Your task to perform on an android device: In the Baby Tracker baby app, Track the Sia's growth with the birthdate of January 1, 2022, and weight of 2kg.
Image 0: 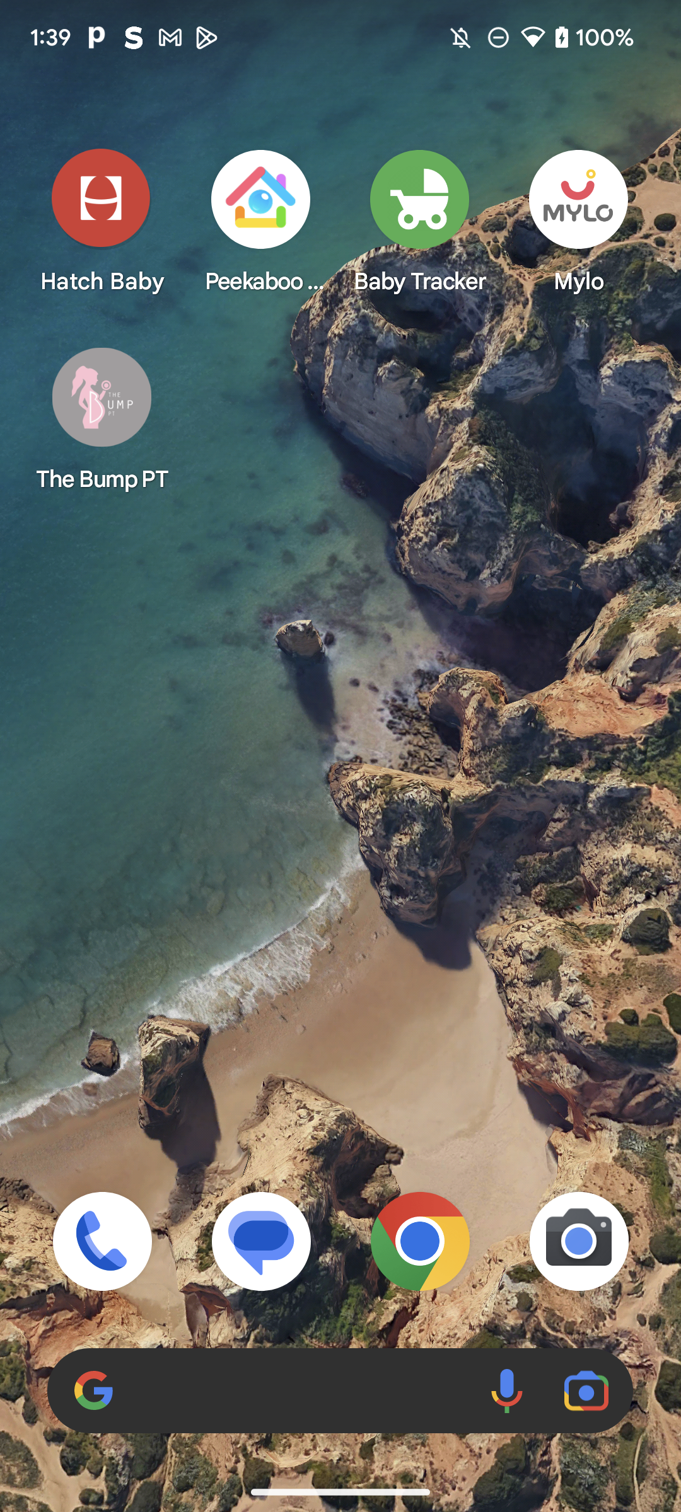
Open the baby tracker app
Step 0: open app "Baby Tracker"
Image 1: 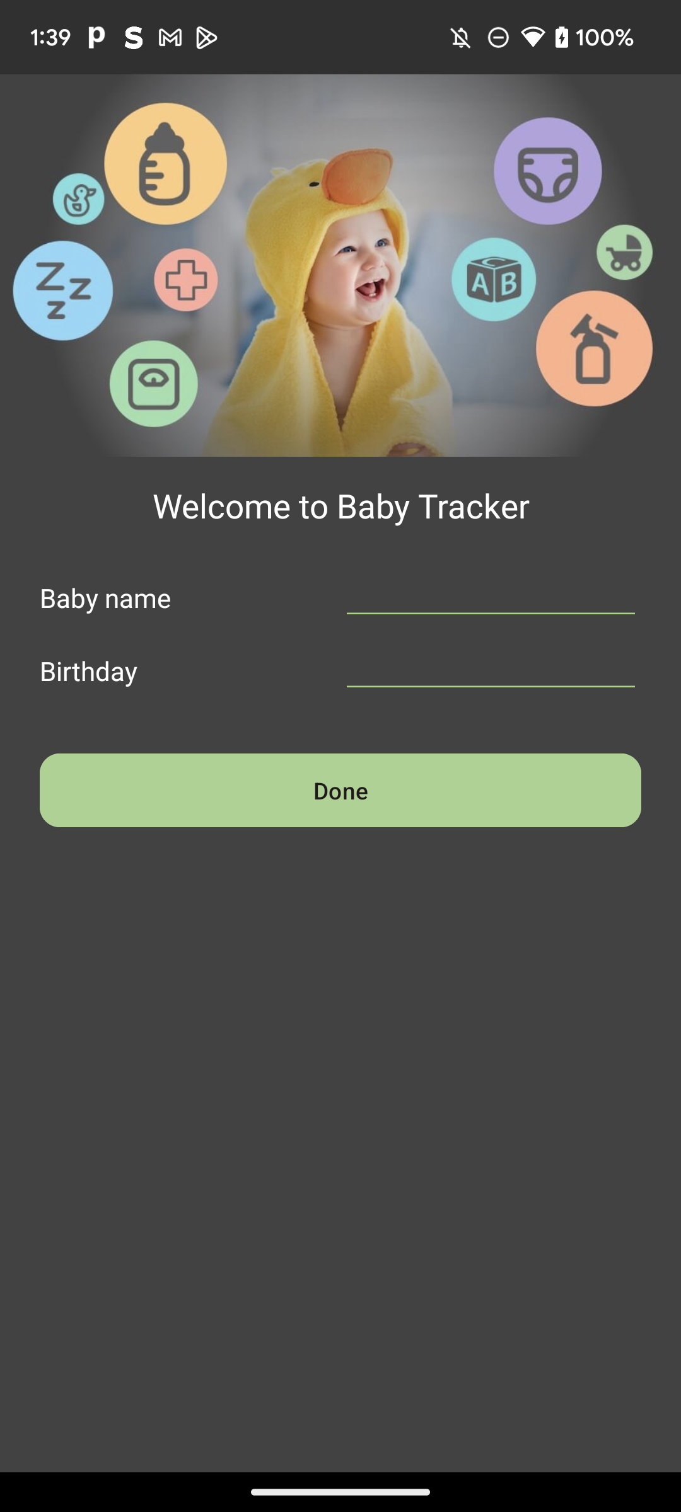
Click on the Baby Name Dash Icon
Step 1: click (491, 590)
Image 3: 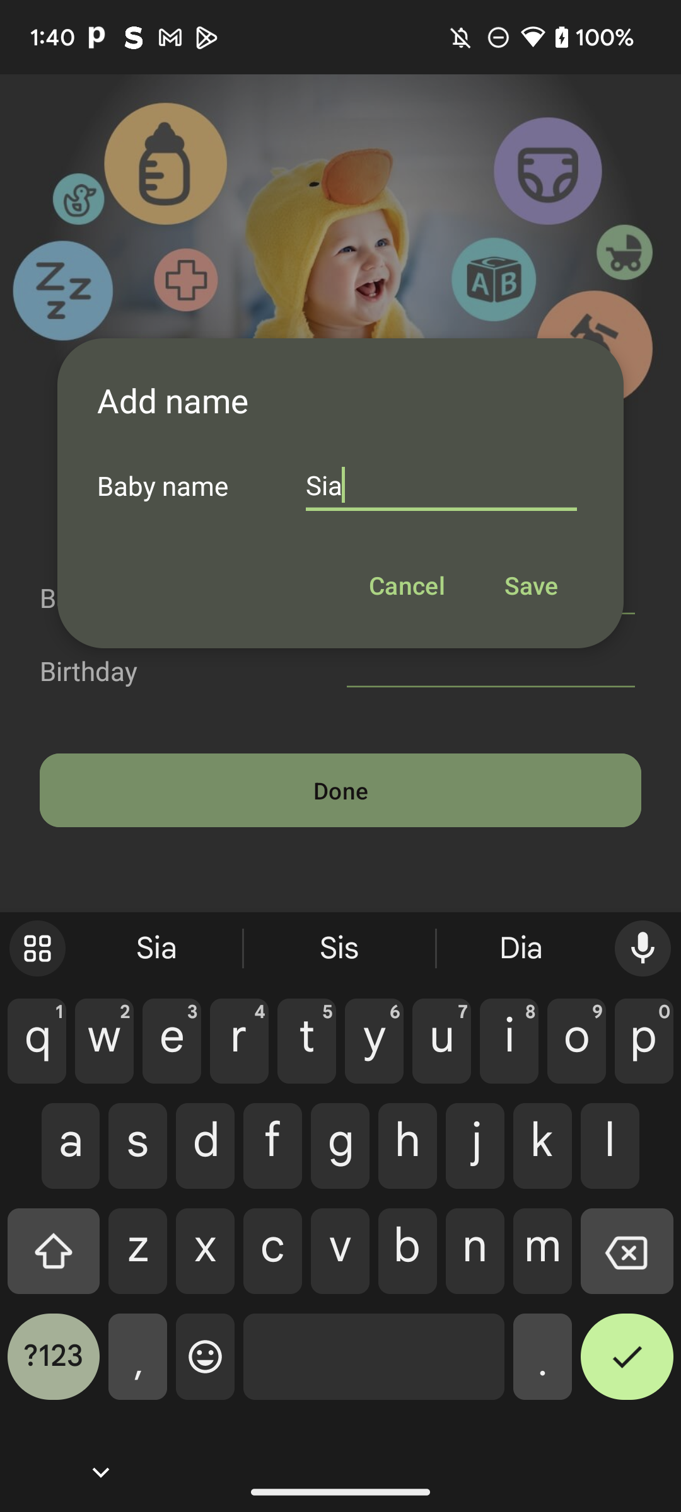
Click on the Save option
Step 3: click (530, 585)
Image 4: 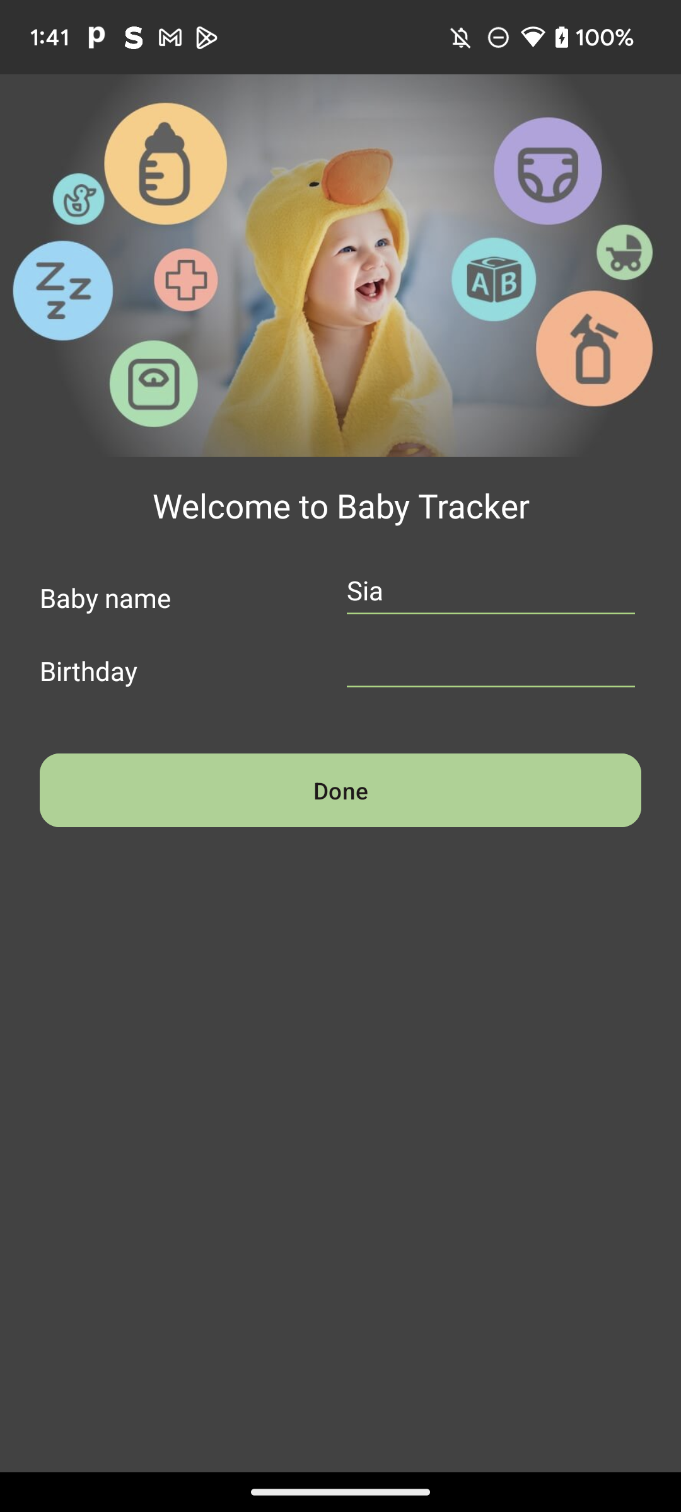
Click on the Birthday Dash Icon
Step 4: click (491, 663)
Image 5: 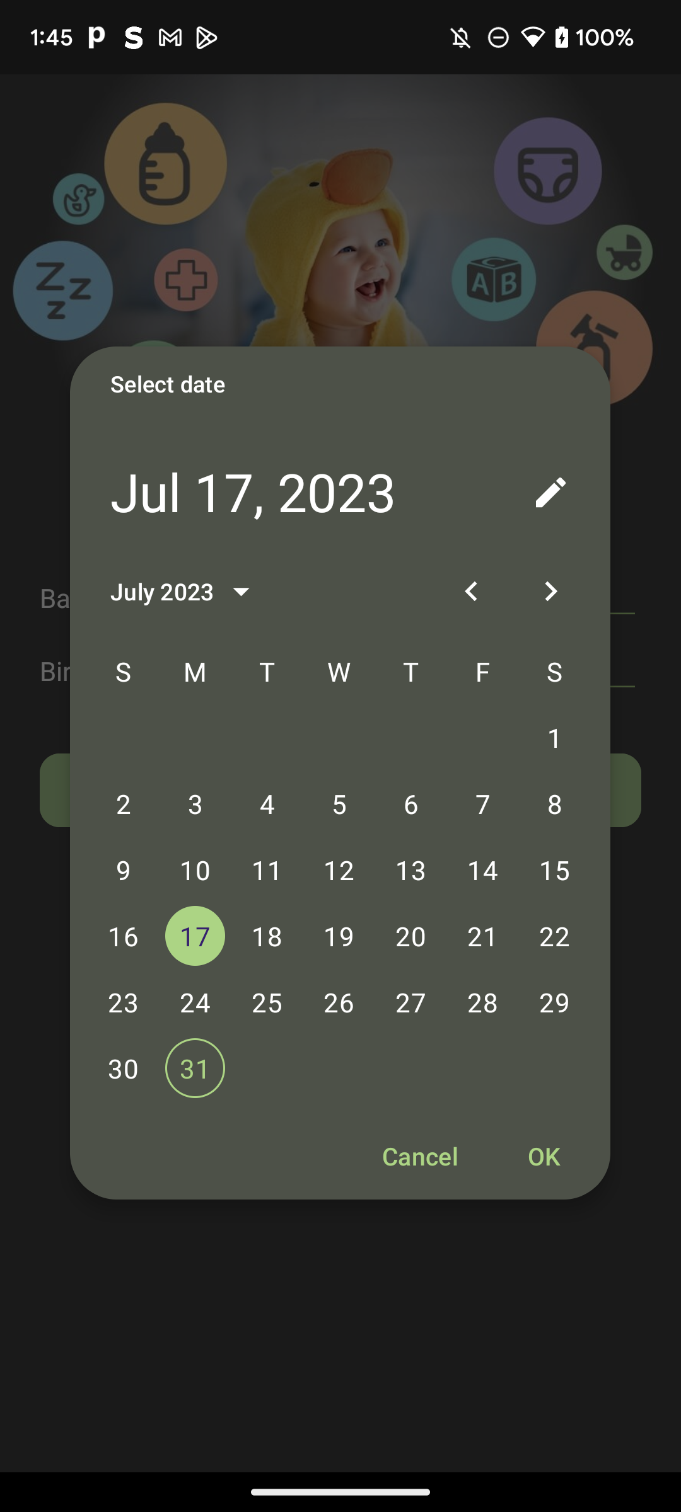
Click on the Pencil Icon at the top of the screen
Step 5: click (550, 492)
Image 6: 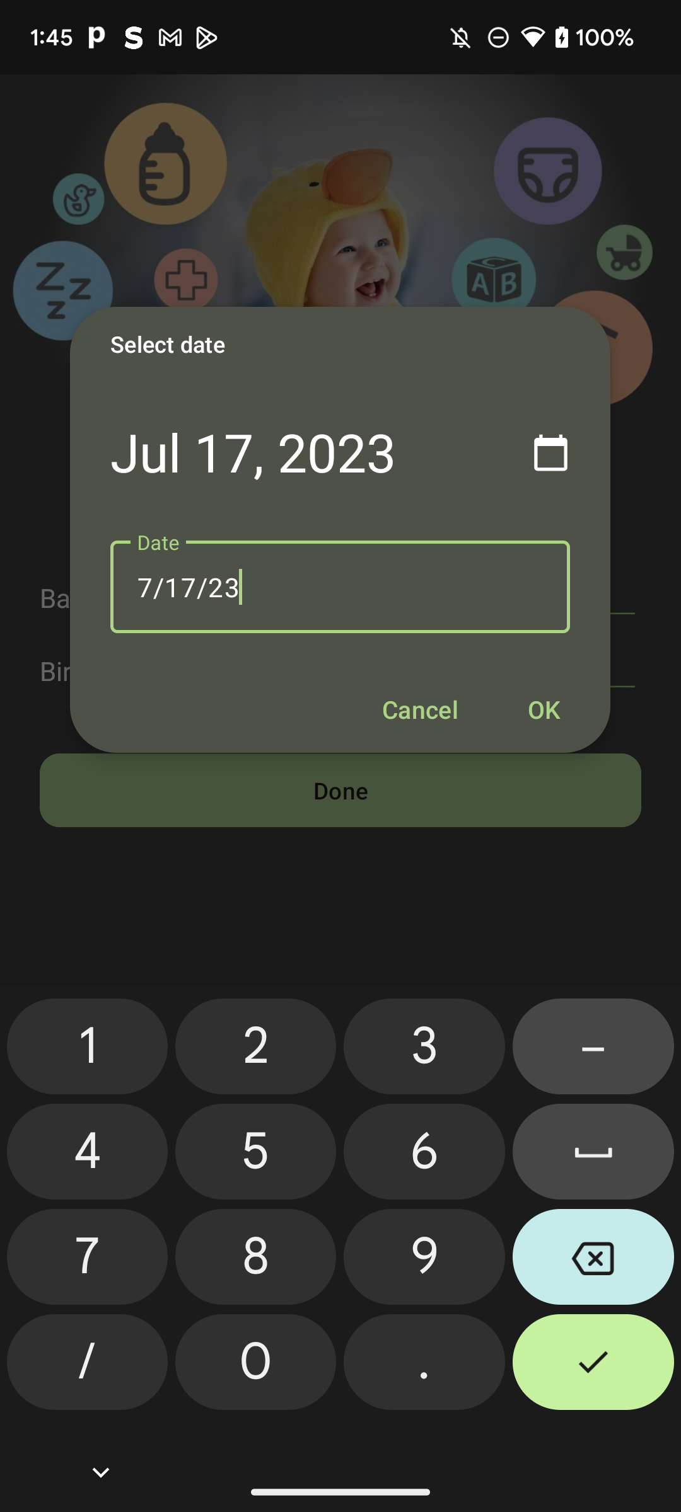
Type"01/01/2022" in date 
Step 6: type "01/01/2022"
Image 7: 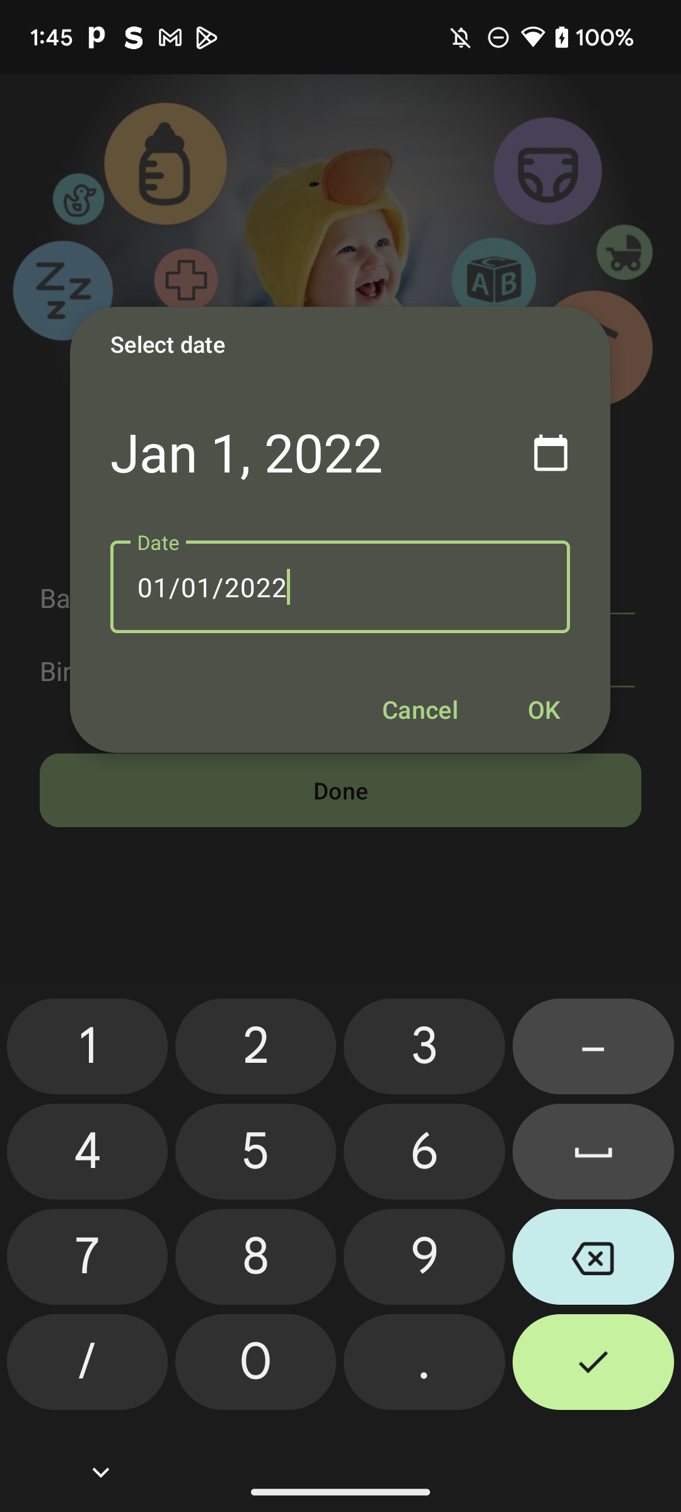
Click on the OK option
Step 7: click (544, 709)
Image 8: 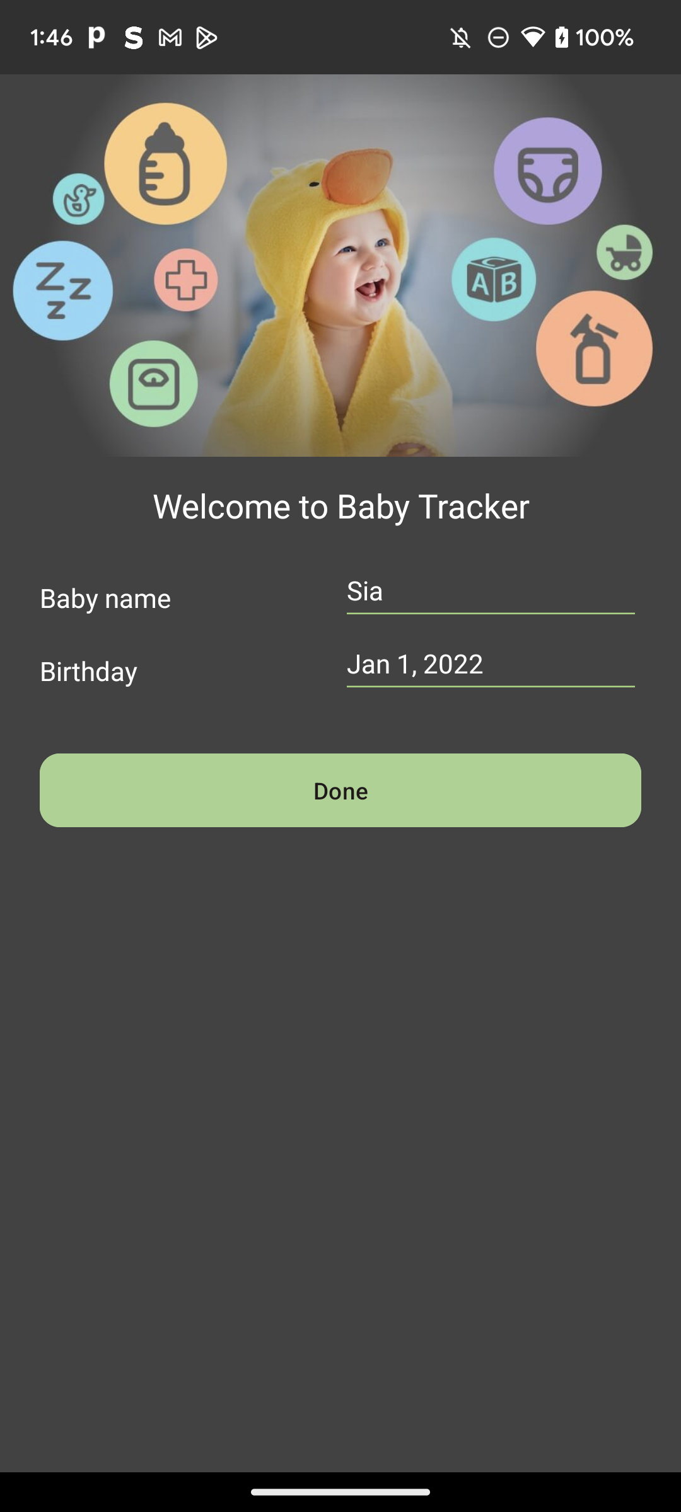
Click on the Done button
Step 8: click (340, 790)
Image 9: 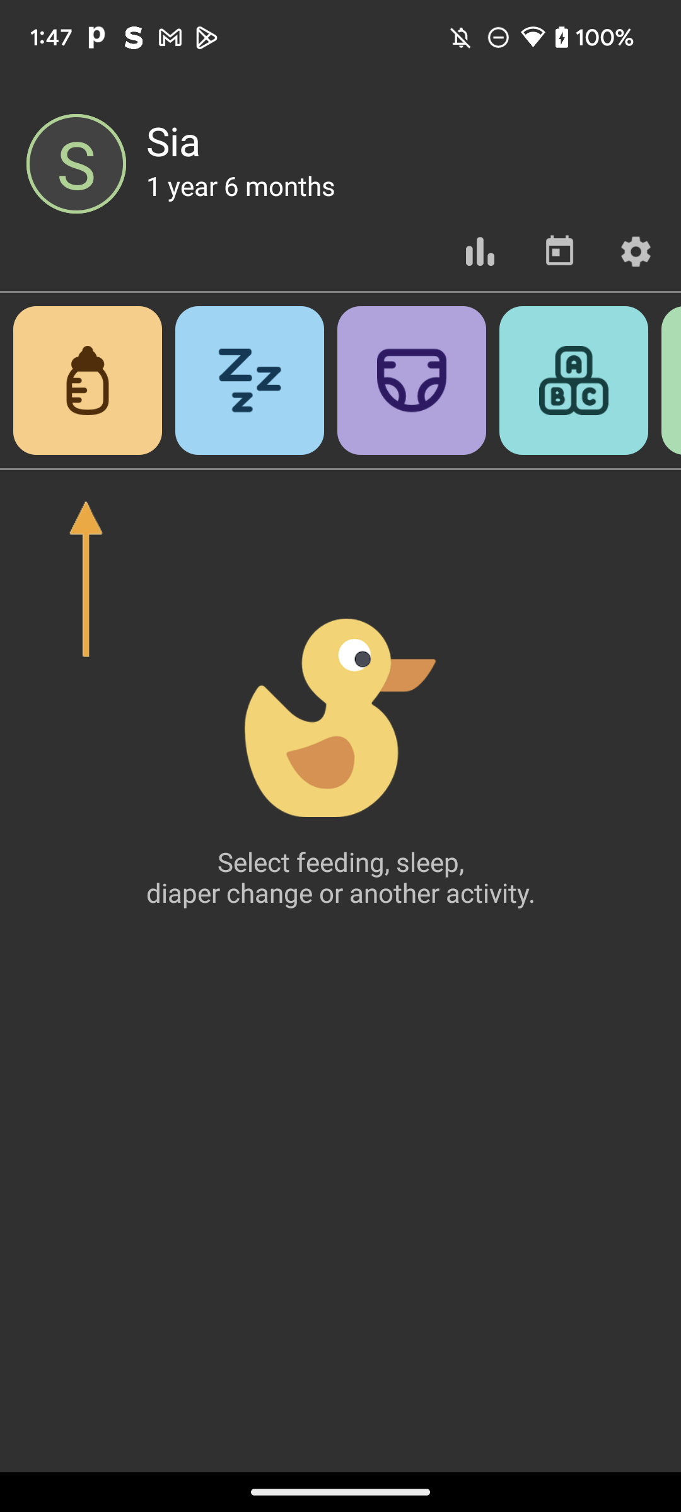
Click on the statistics icon at the top of the screen
Step 9: click (480, 252)
Image 10: 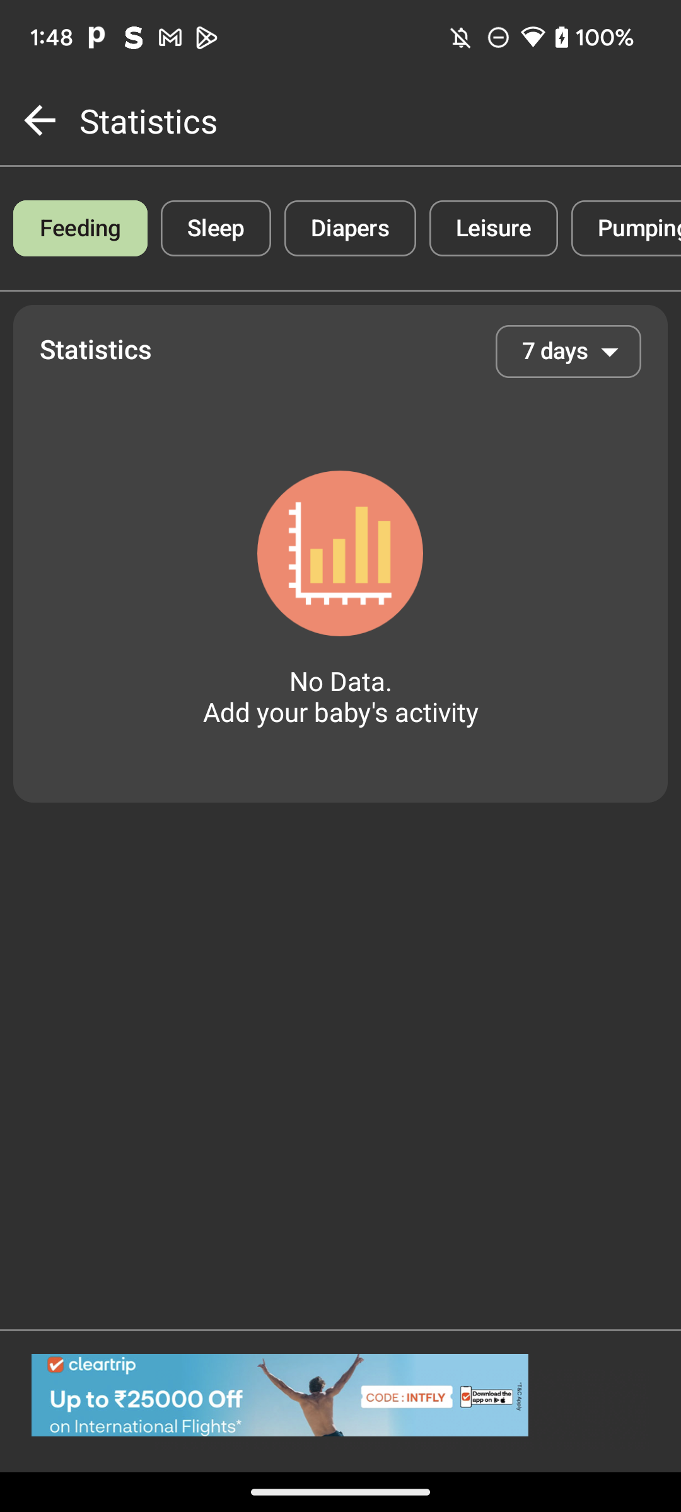
Swipe left to view the growth option
Step 10: scroll right
Image 11: 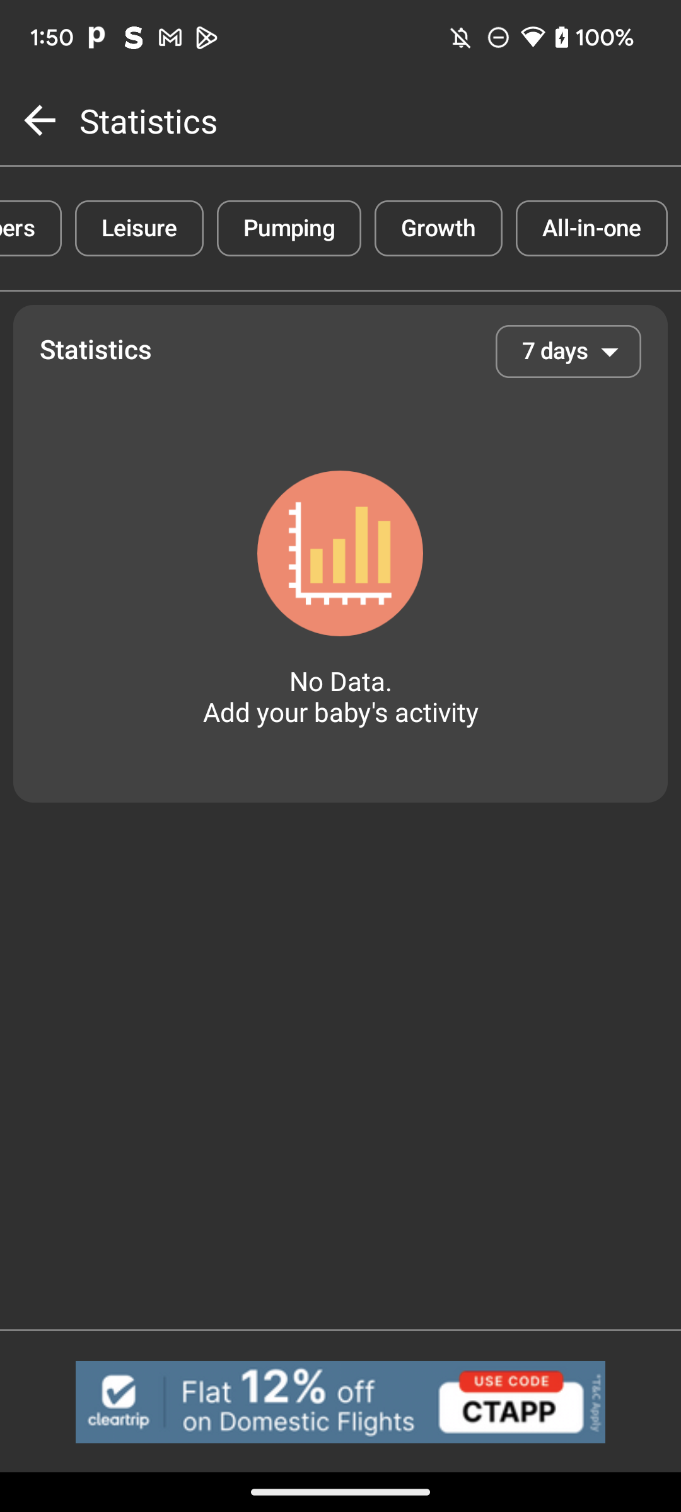
Click on the Growth option
Step 11: click (438, 228)